Your task to perform on an android device: After discussing the occasion's meal with friends, we decided on the Maine Street Restaurant. We used the DoorDash app to view the restaurant's menu.
Image 0: 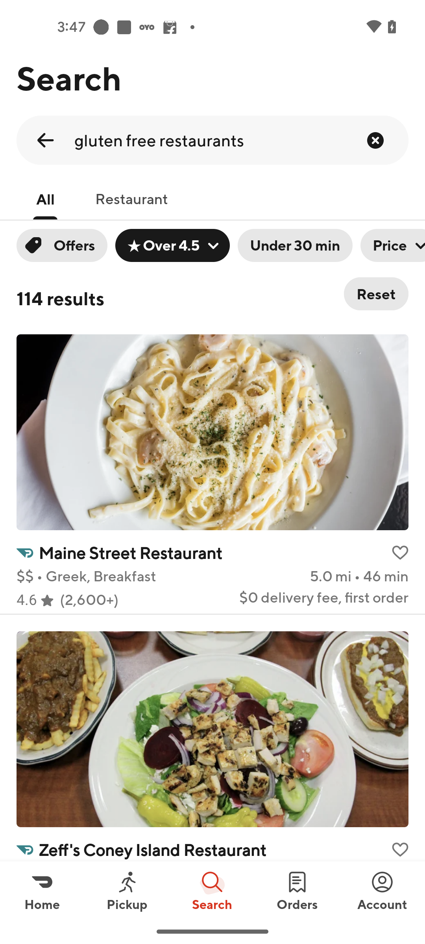
Open the Maine Street Restaurant
Step 0: click (130, 553)
Image 1: 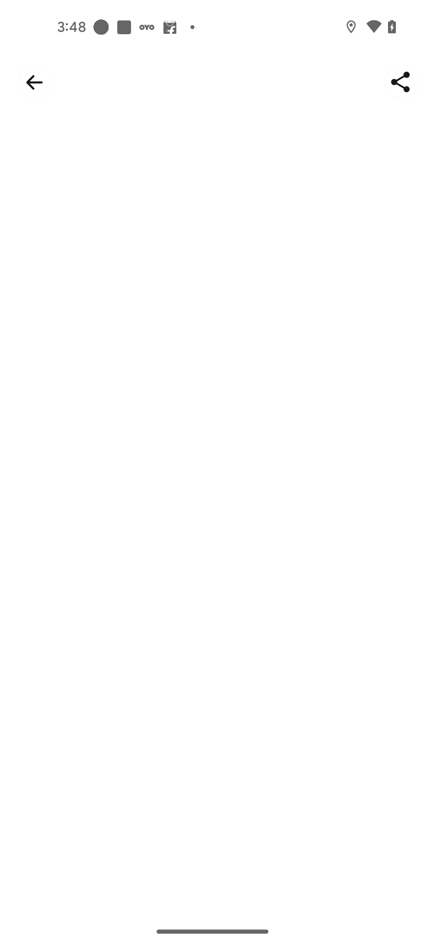
Open the Maine Street Restaurant
Step 1: wait
Image 2: 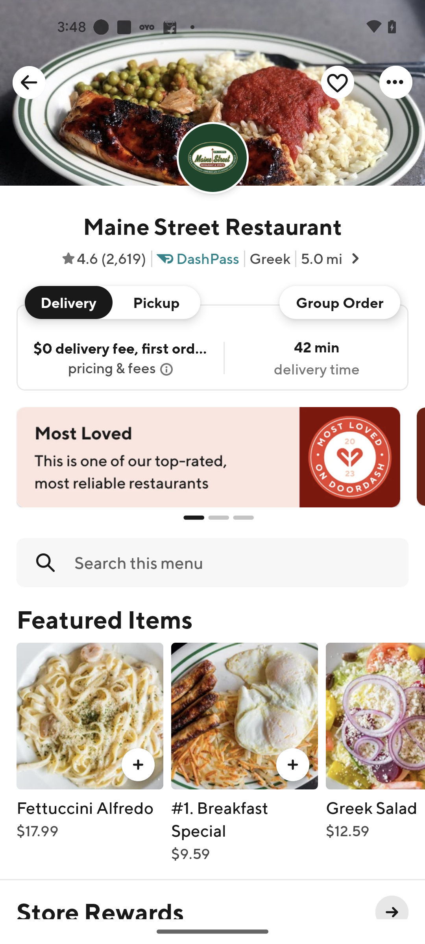
Swipe up to view the restaurant's menu
Step 2: scroll down
Image 3: 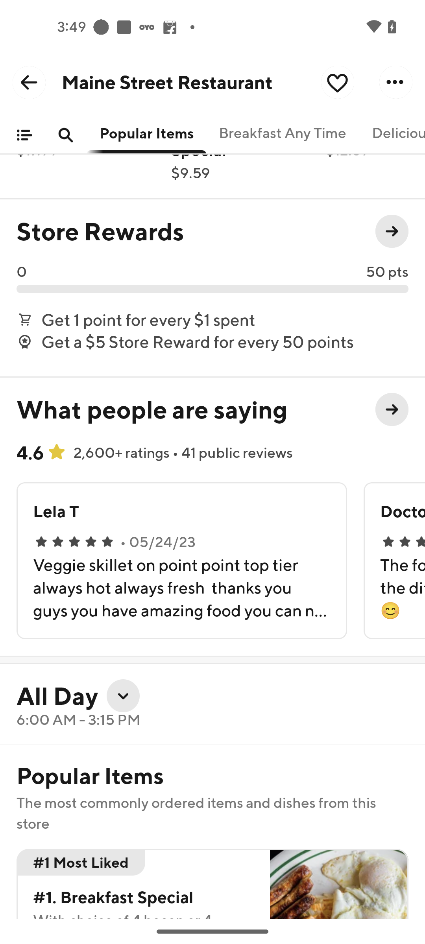
Swipe up to view the restaurant's menu
Step 3: scroll down
Image 4: 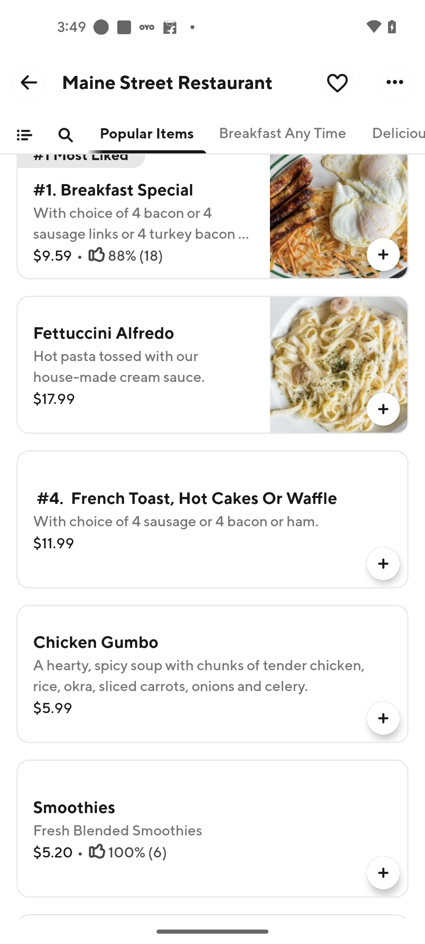
Swipe up to view the restaurant's menu
Step 4: scroll down
Image 5: 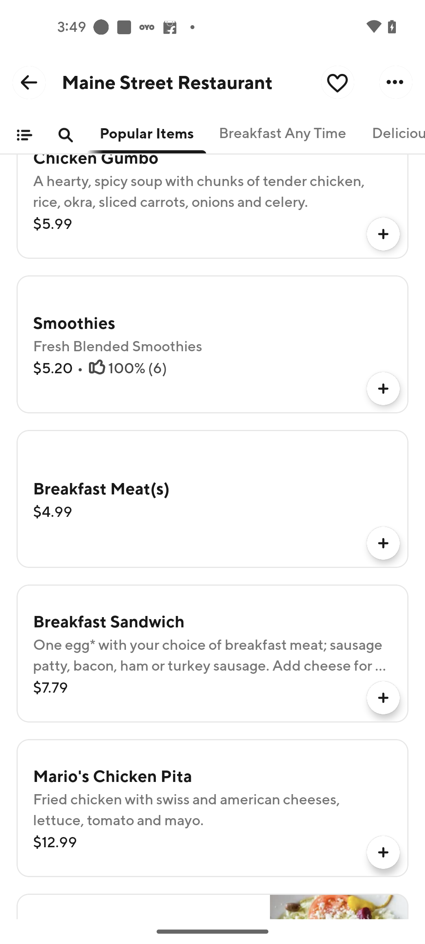
Swipe up to view the restaurant's menu
Step 5: scroll down